Your task to perform on an android device: Save Bullmer sweatshirts for men in the Snapdeal app
Image 0: 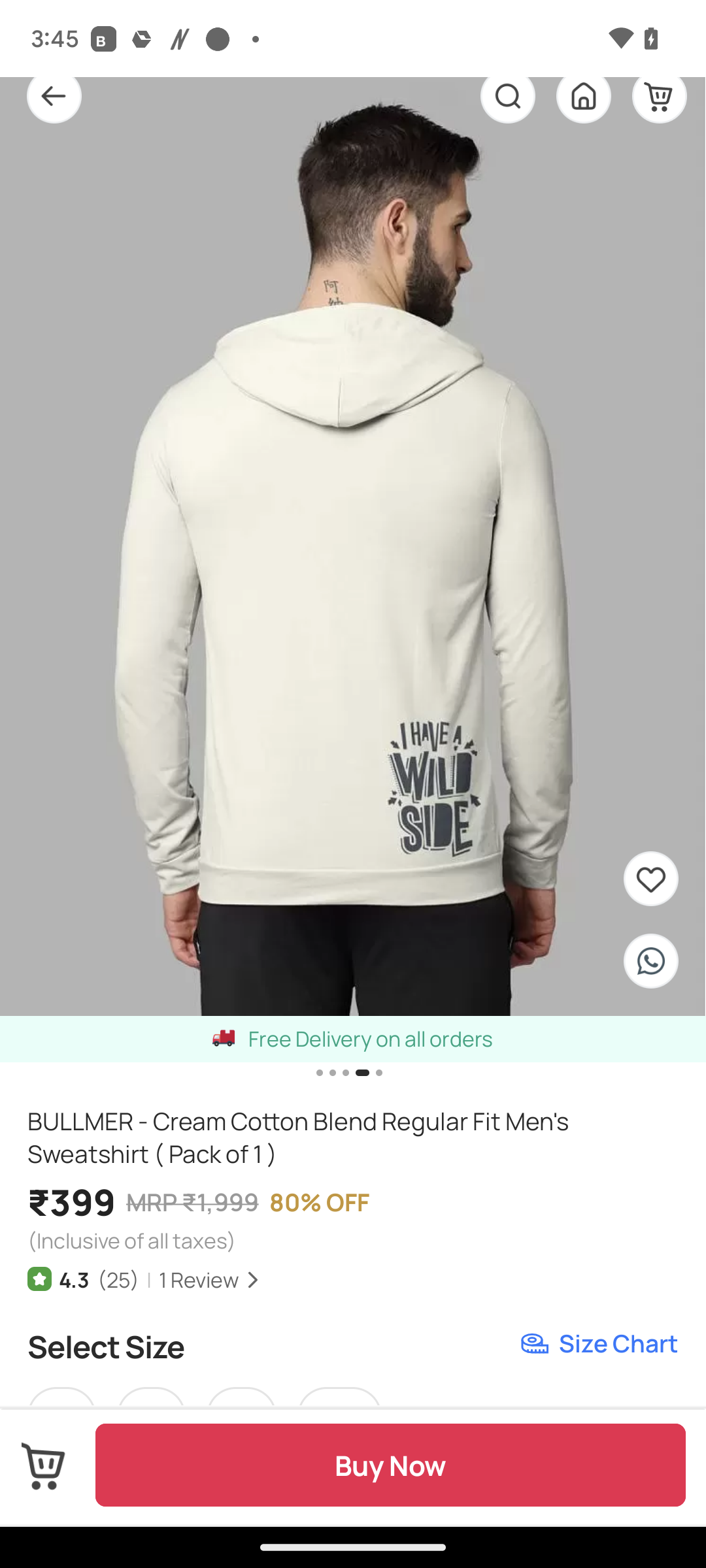
Click on the heart icon on the right side of the screen
Step 0: click (620, 885)